Your task to perform on an android device: I want to see the toys available on the Toys Shopping app for my son.
Image 0: 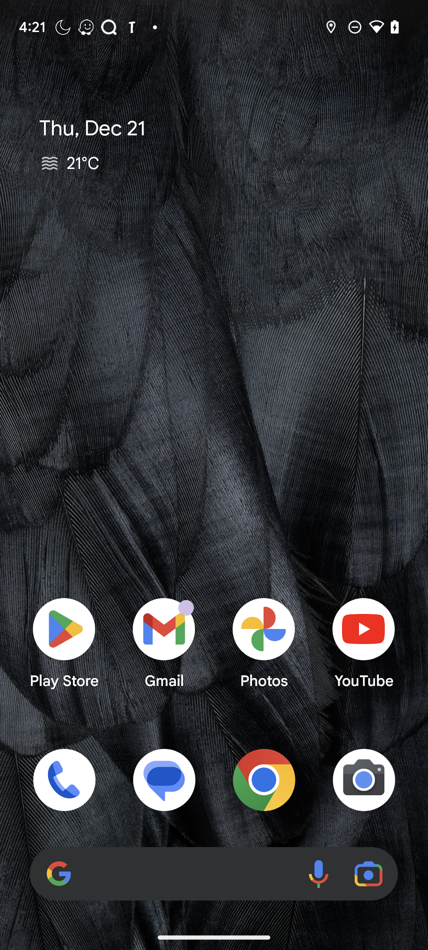
Open the Toys Shopping app.
Step 0: open app "Toys shopping"
Image 1: 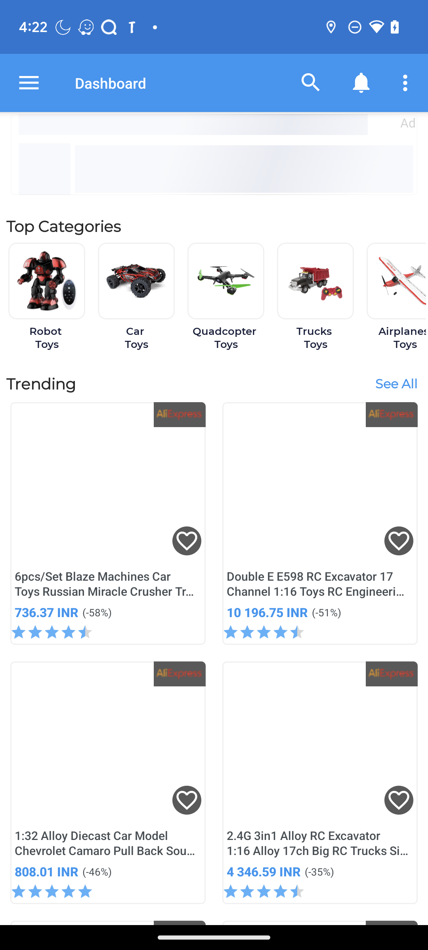
Open the Toys Shopping app.
Step 1: wait
Image 2: 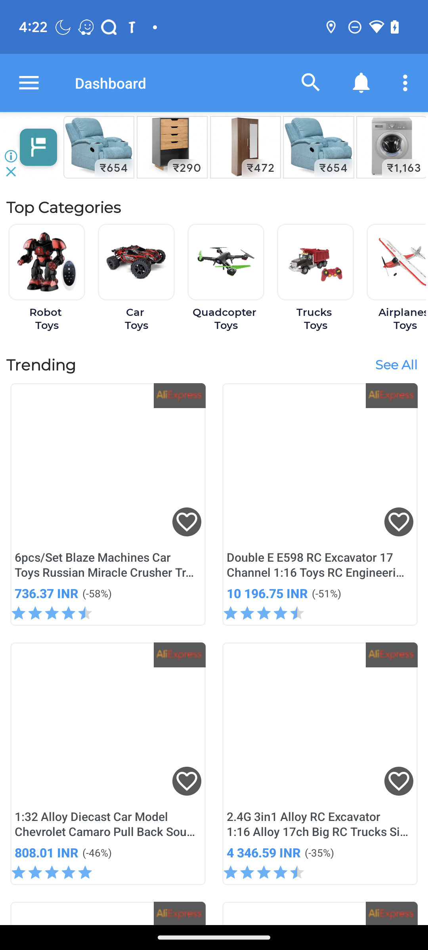
Swipe up to view more toys.
Step 2: scroll down
Image 3: 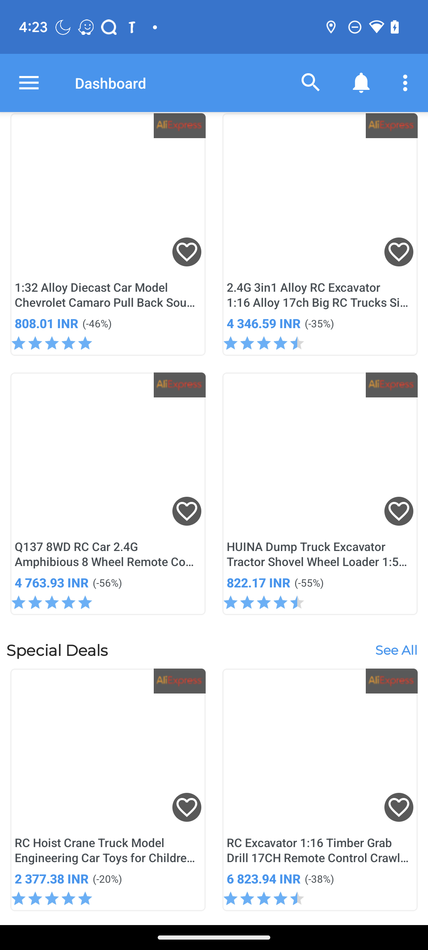
Swipe up to view more toys.
Step 3: scroll down
Image 4: 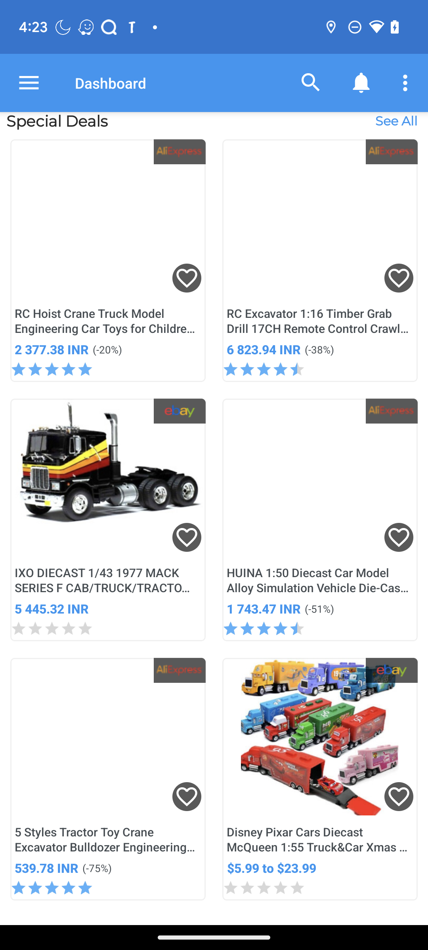
Swipe up to view more toys.
Step 4: scroll down